Your task to perform on an android device: Share the created form through Gmail with the subject Invitation Form to the id dbwscratch.test.id3@gmail.
Image 0: 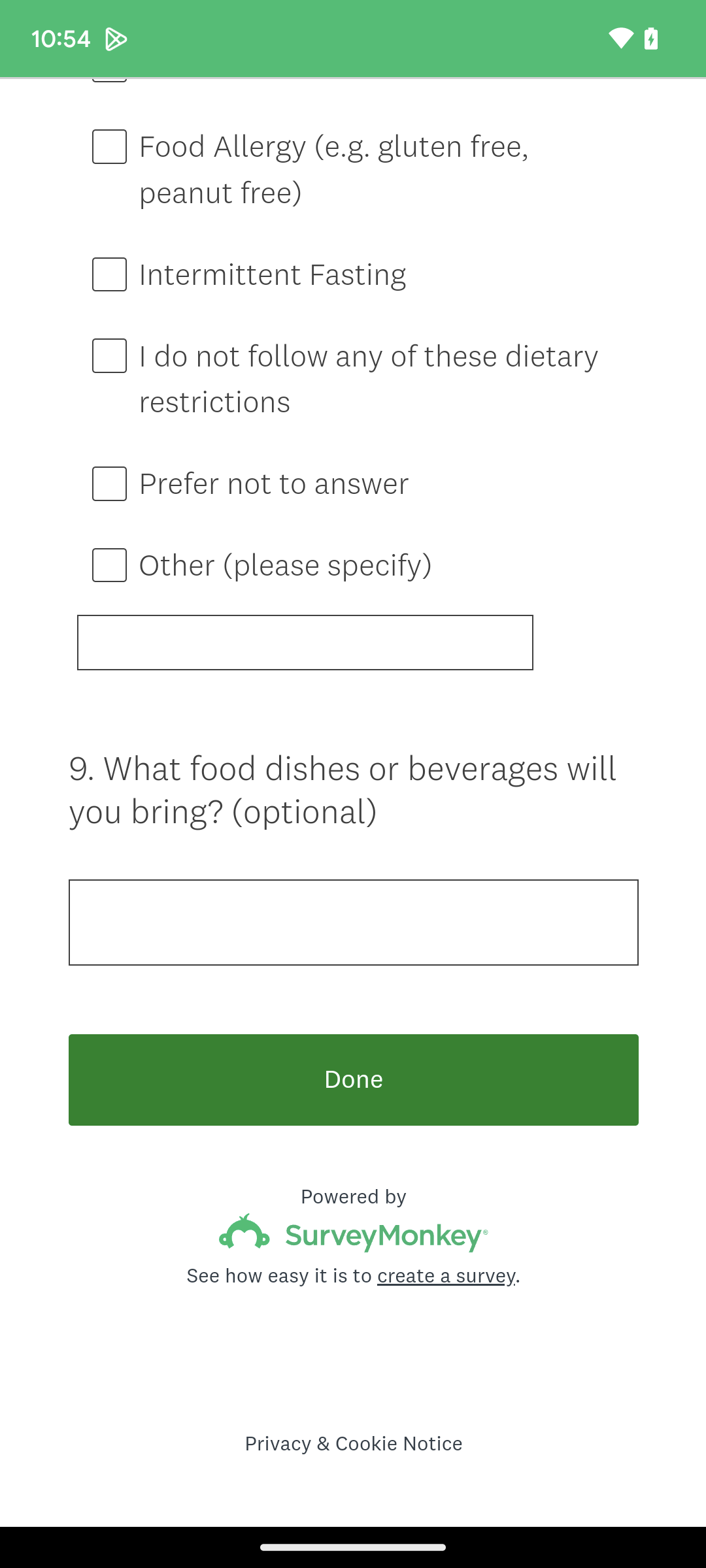
Scroll down for the exit.
Step 0: scroll up
Image 1: 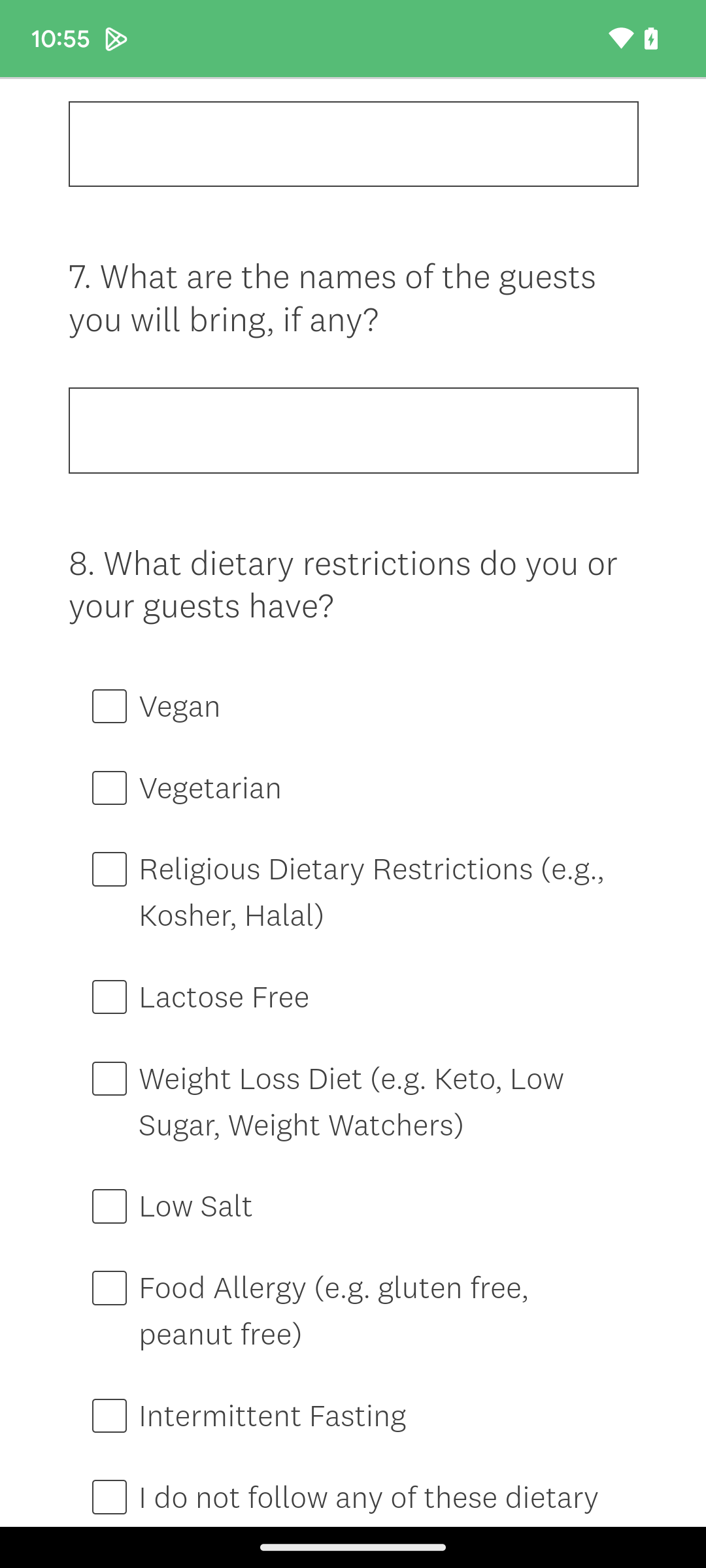
Scroll down for the exit.
Step 1: scroll up
Image 2: 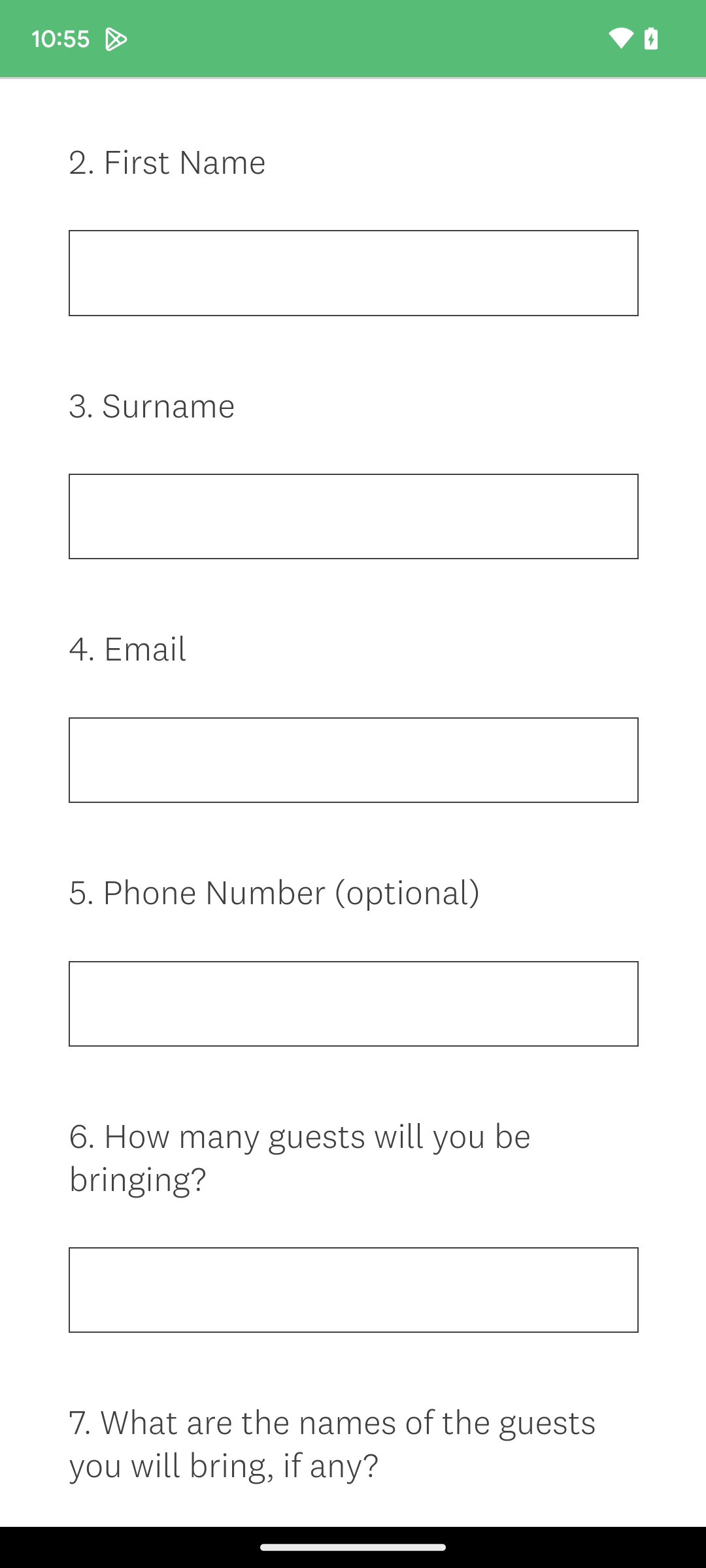
Scroll down for the exit.
Step 2: scroll up
Image 3: 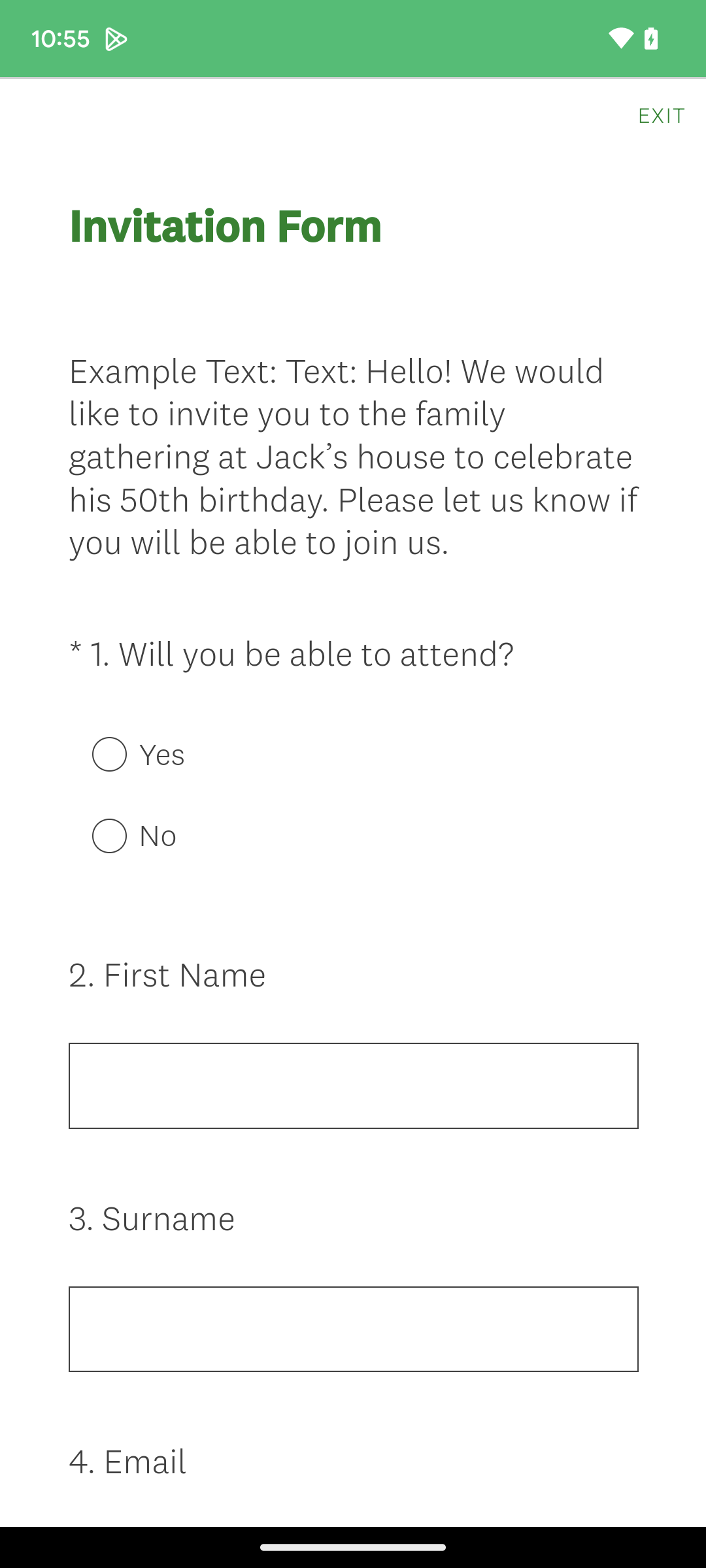
Click on the exit option presented on the top right of the screen.
Step 3: click (662, 115)
Image 4: 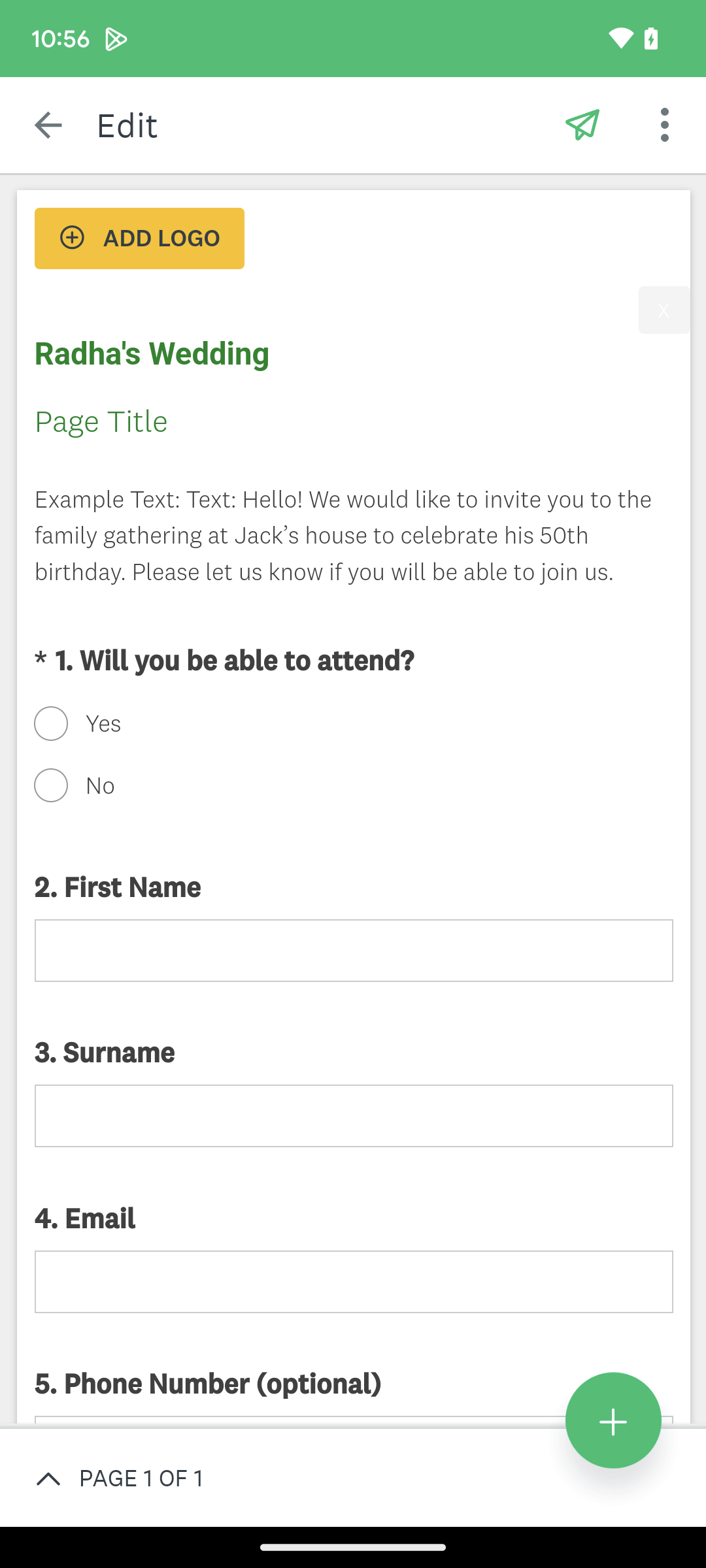
Click on the share icon, which is second from the right in the top
Step 4: click (582, 125)
Image 5: 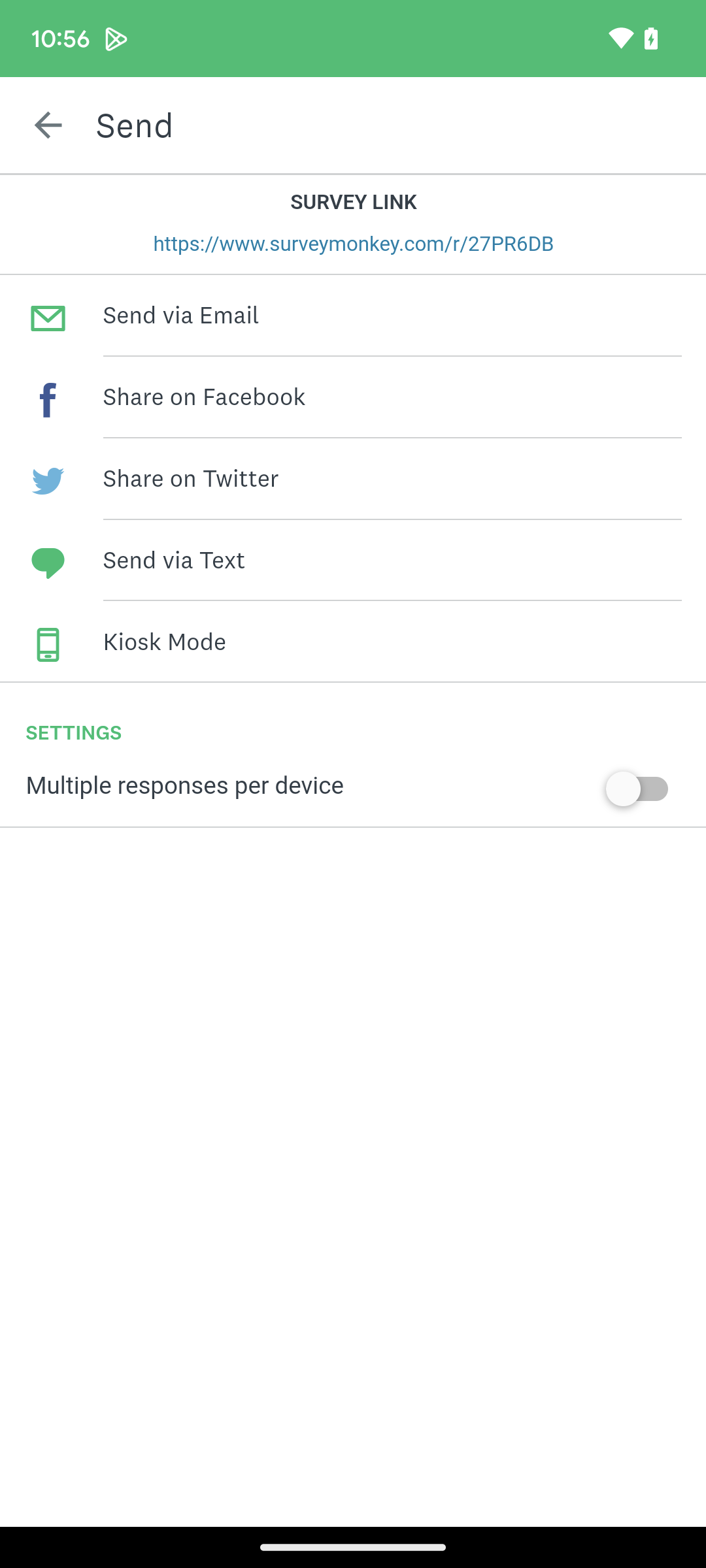
Click on the first option, Send via email.
Step 5: click (391, 316)
Image 6: 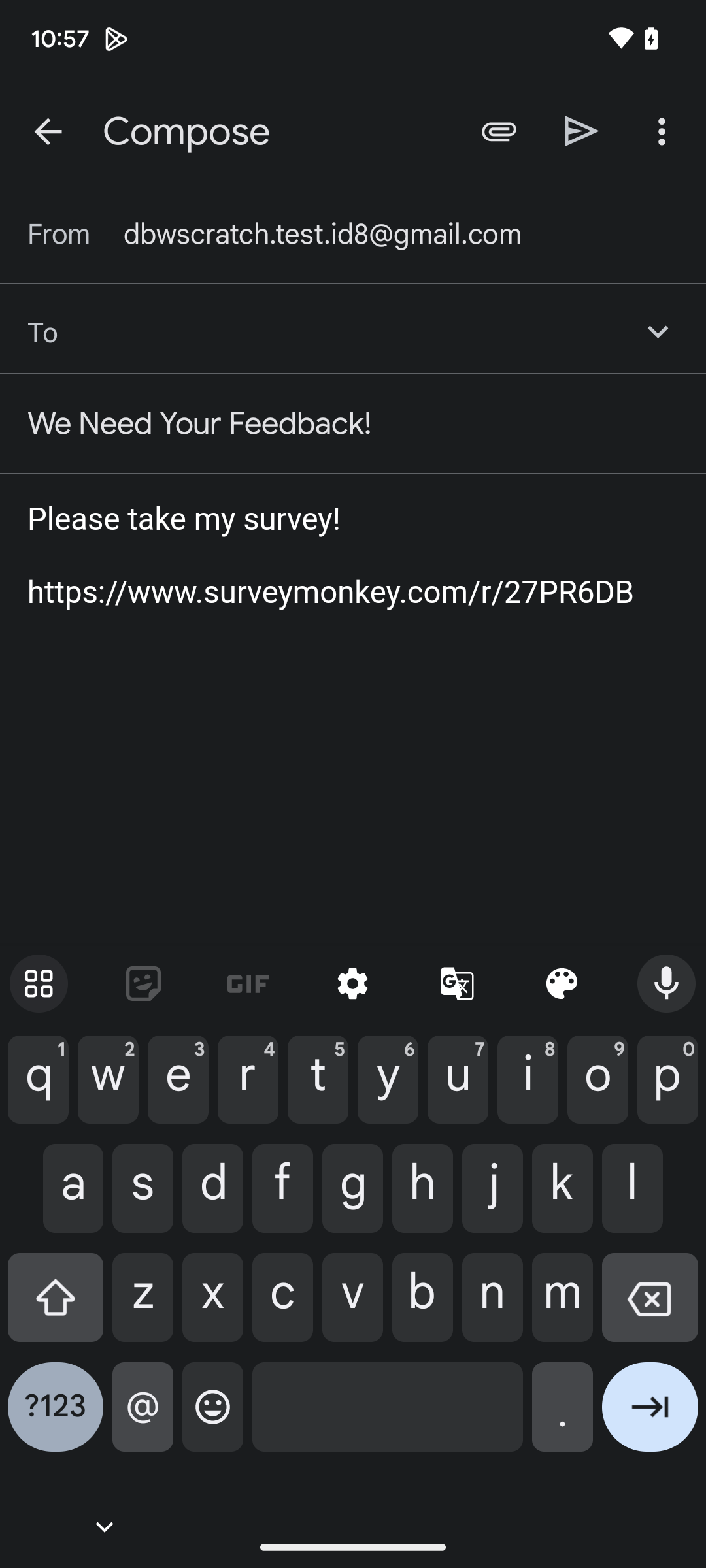
Add id dbwscratch.test.id3@gmail.
Step 6: type "dbwscratch.test.id3@gmail"
Image 7: 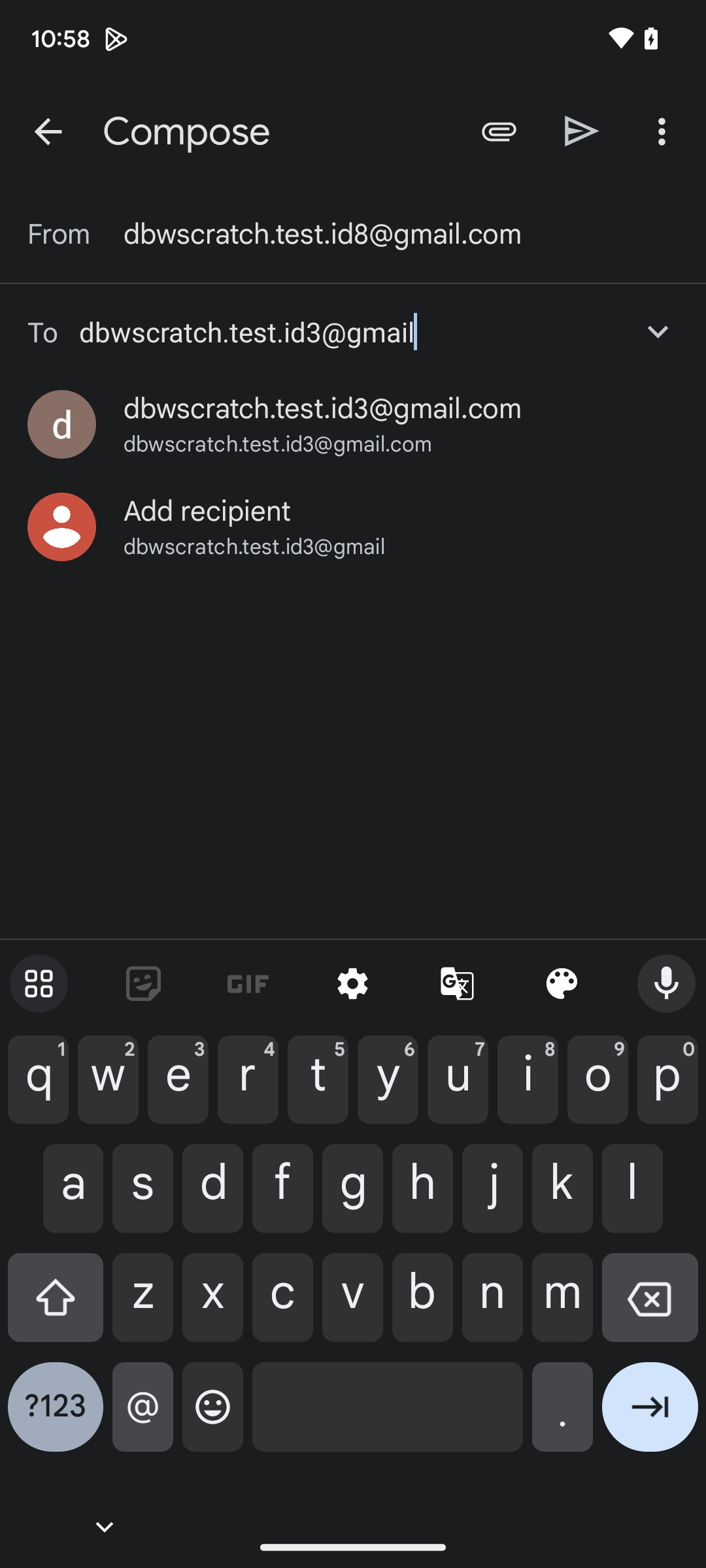
click on the first email id
Step 7: click (322, 409)
Image 9: 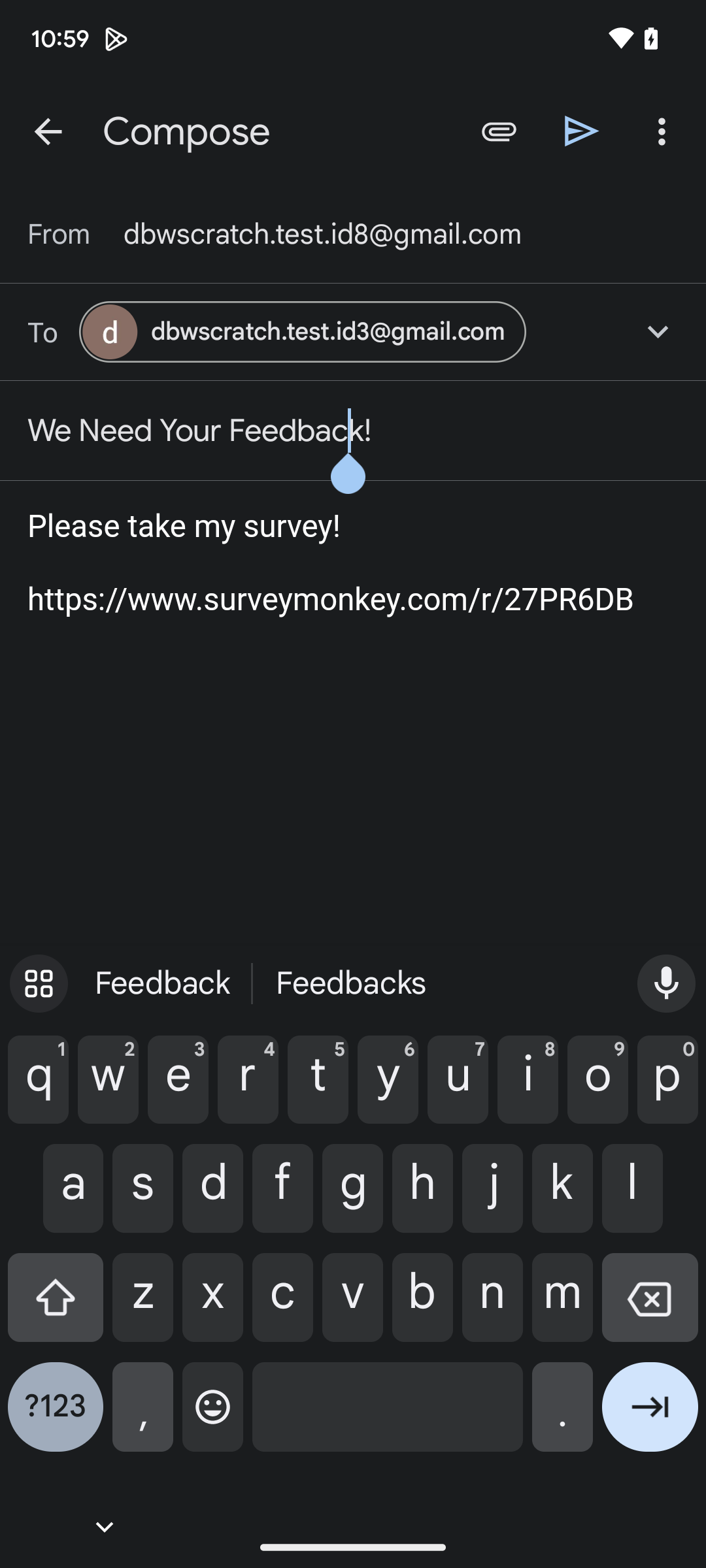
type  invitation form as subject line
Step 9: type "Invitation form"
Image 10: 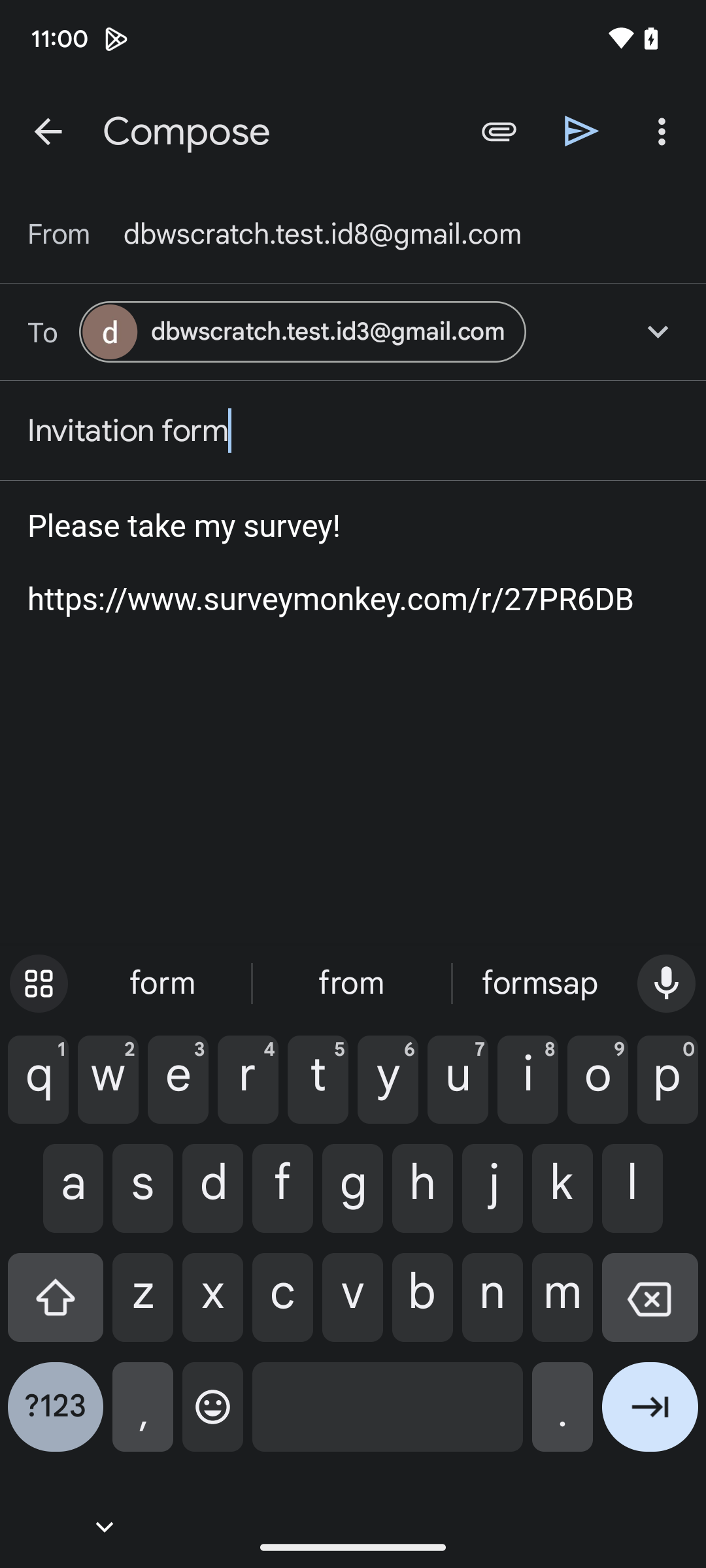
Click on the share icon, which is second from the right in the top
Step 10: click (582, 131)